Your task to perform on an android device: I have completed my exercise, so can you reset the stopwatch?
Image 0: 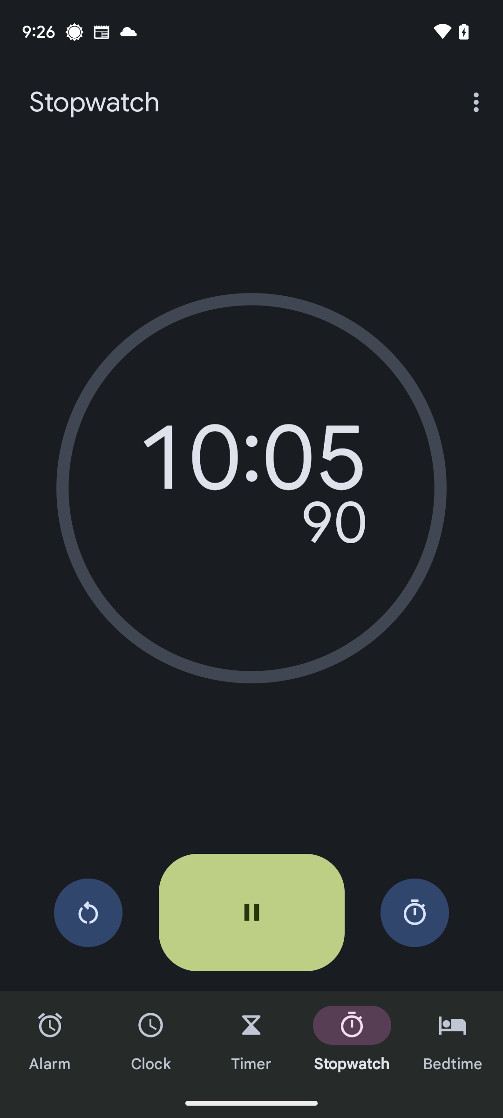
Click on the reset icon at the left side of the pause icon.
Step 0: click (88, 913)